Your task to perform on an android device: Today, I want to order Fish and Chips for my family, so open the Deliveroo app and search for Fish and Chips in restaurants.
Image 0: 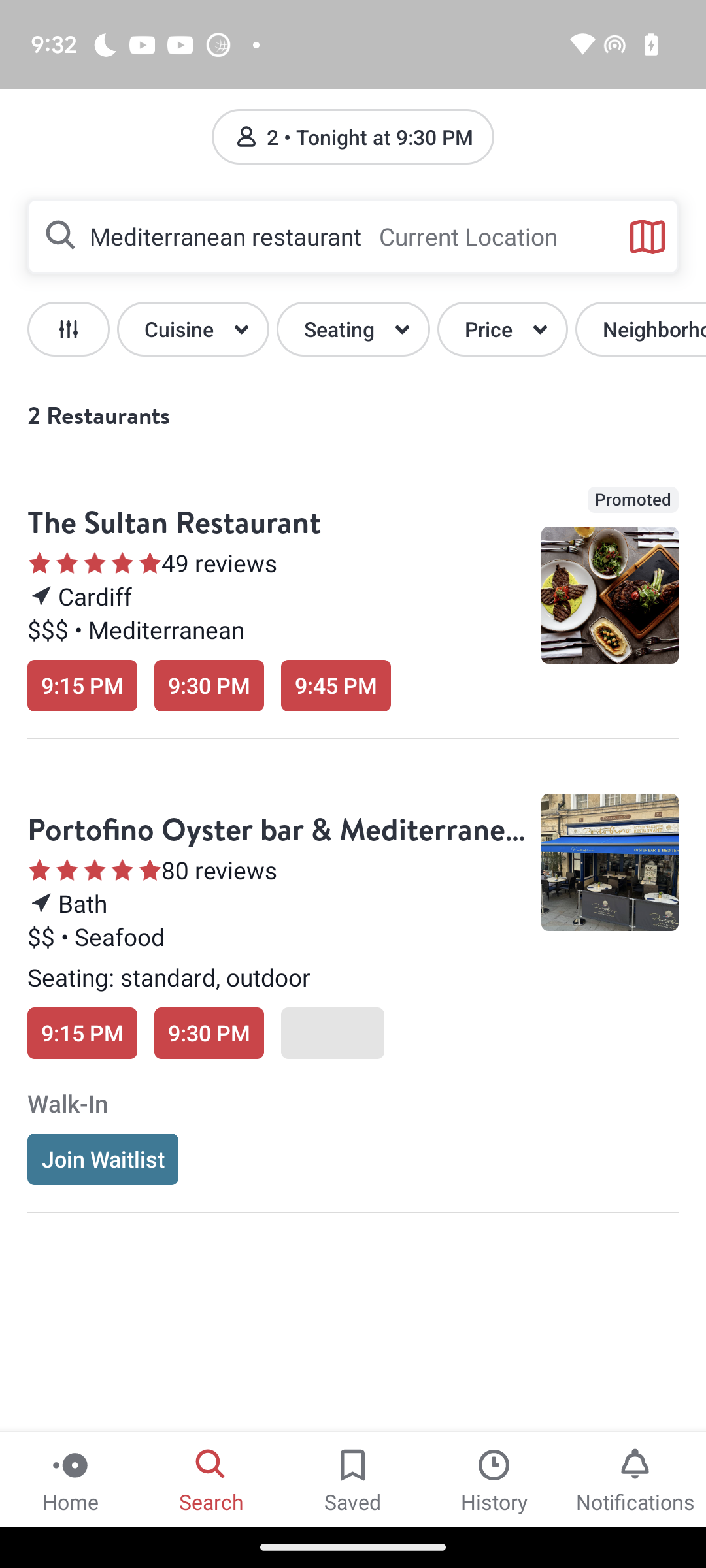
Open Deliveroo app 
Step 0: open app "Deliveroo"
Image 1: 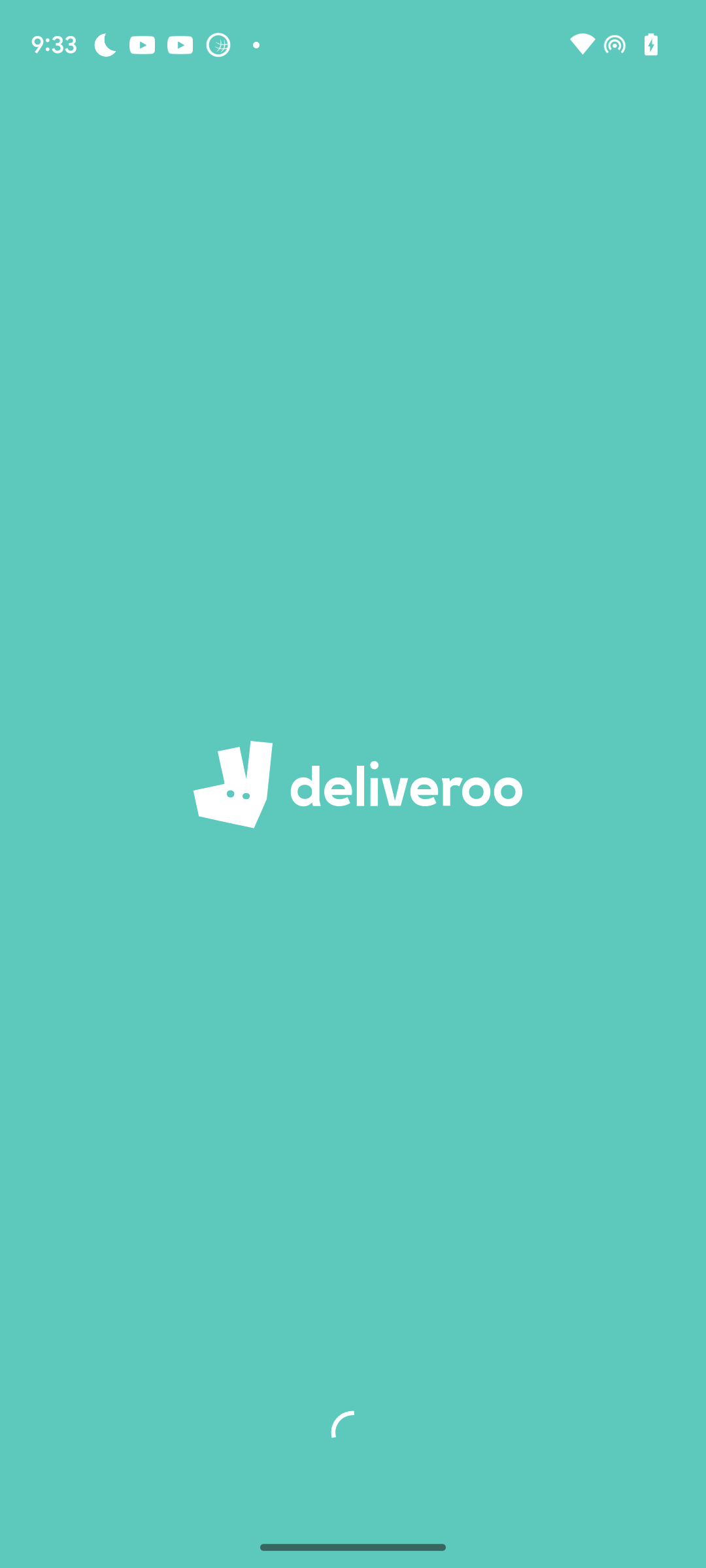
Open Deliveroo app 
Step 1: wait
Image 2: 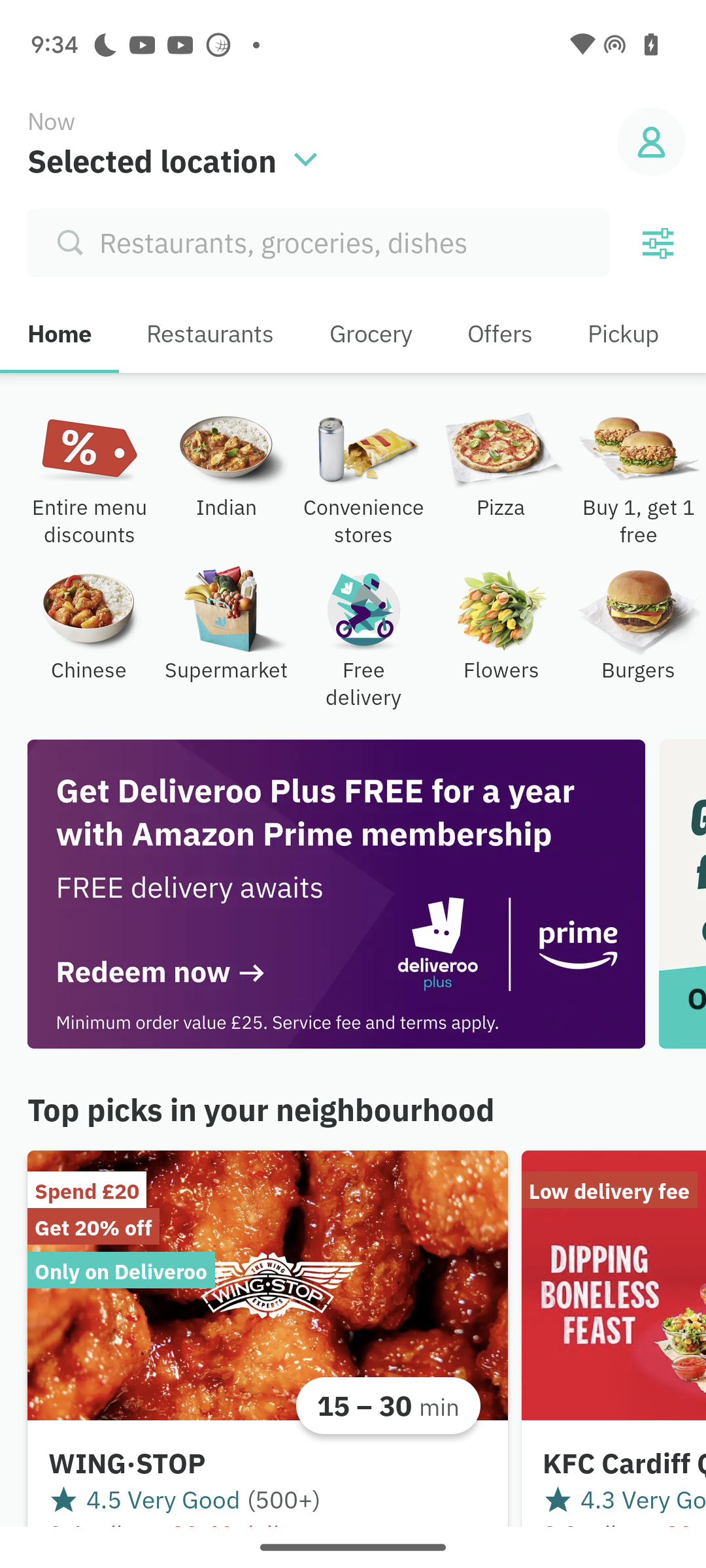
Click on the search bar at the top of the screen
Step 2: click (318, 242)
Image 4: 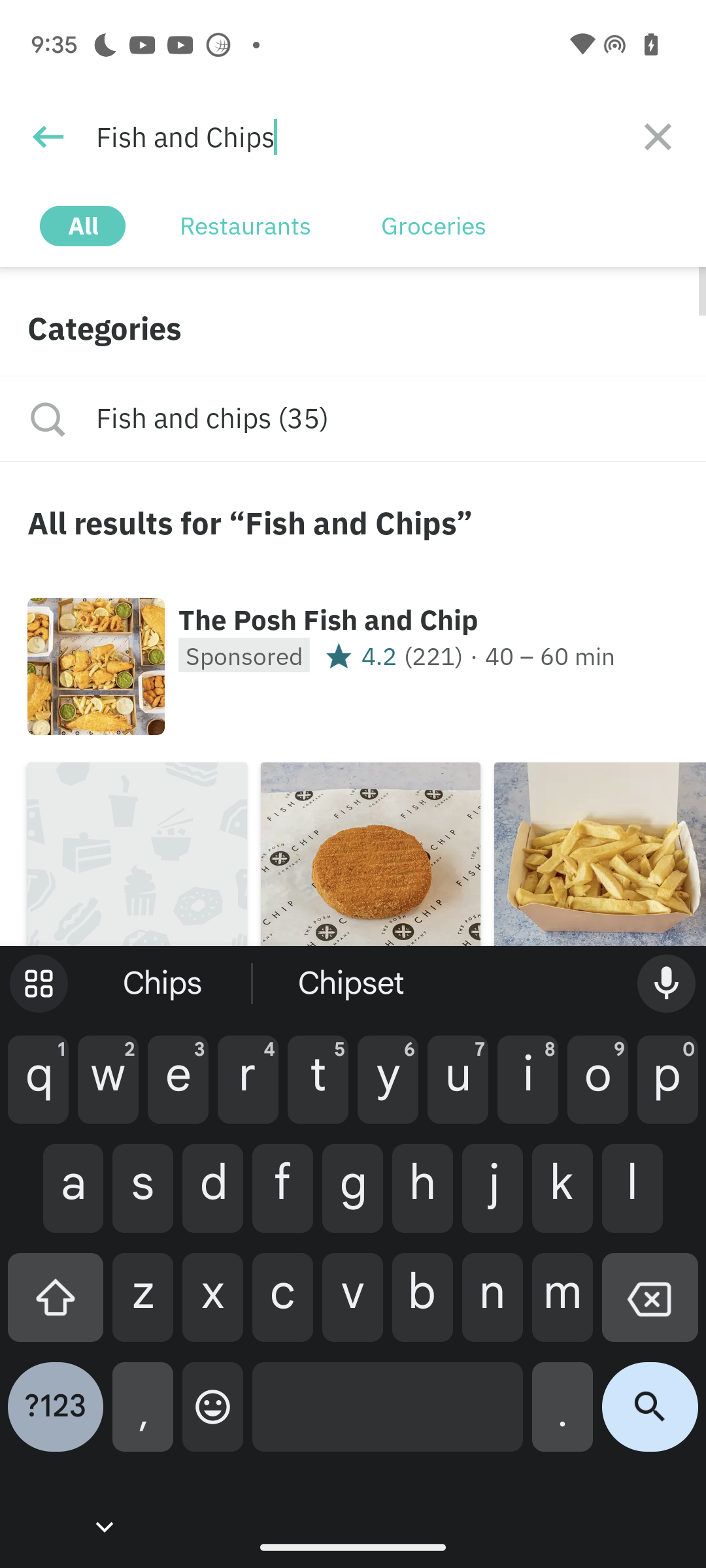
Click on the restaurants option
Step 4: click (245, 224)
Image 5: 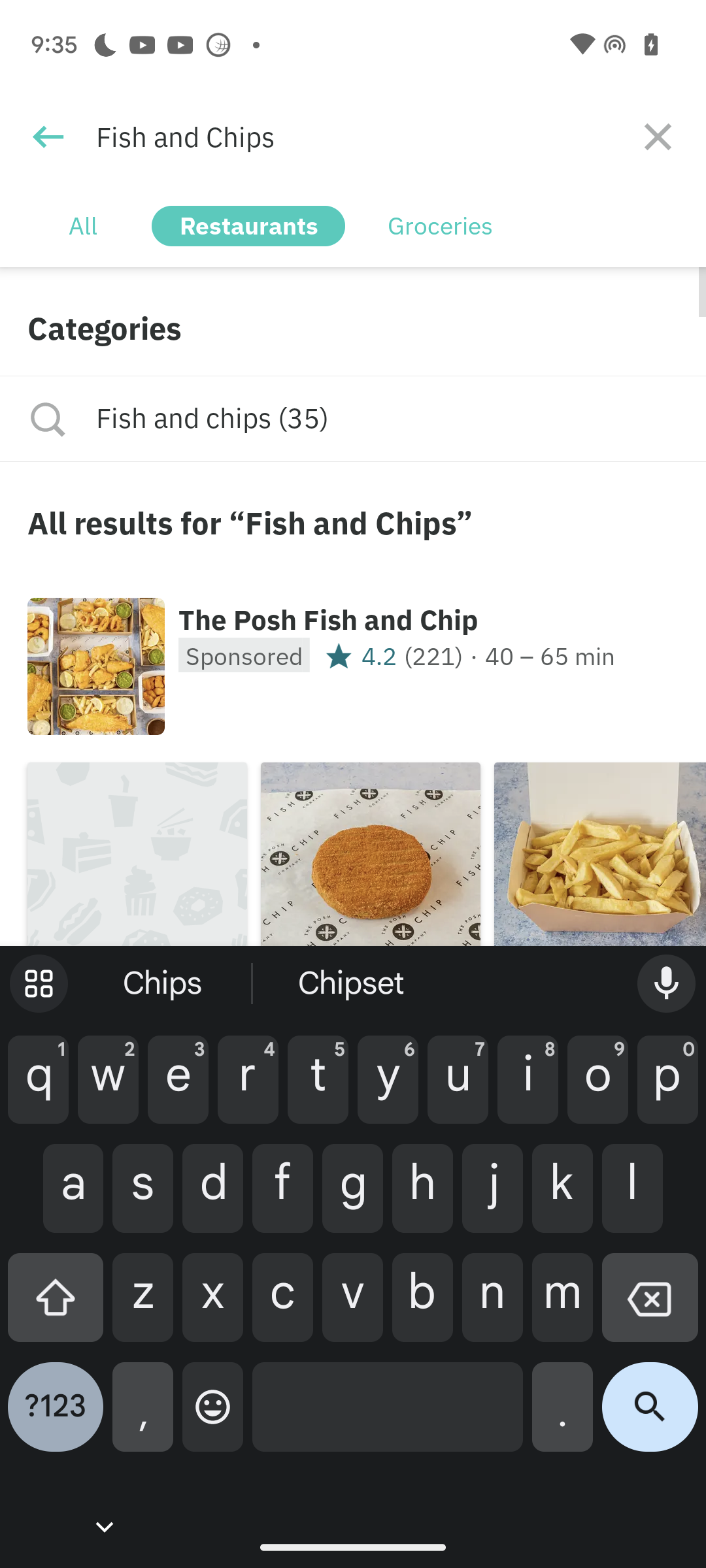
Click on the restaurants option
Step 5: click (248, 223)
Image 6: 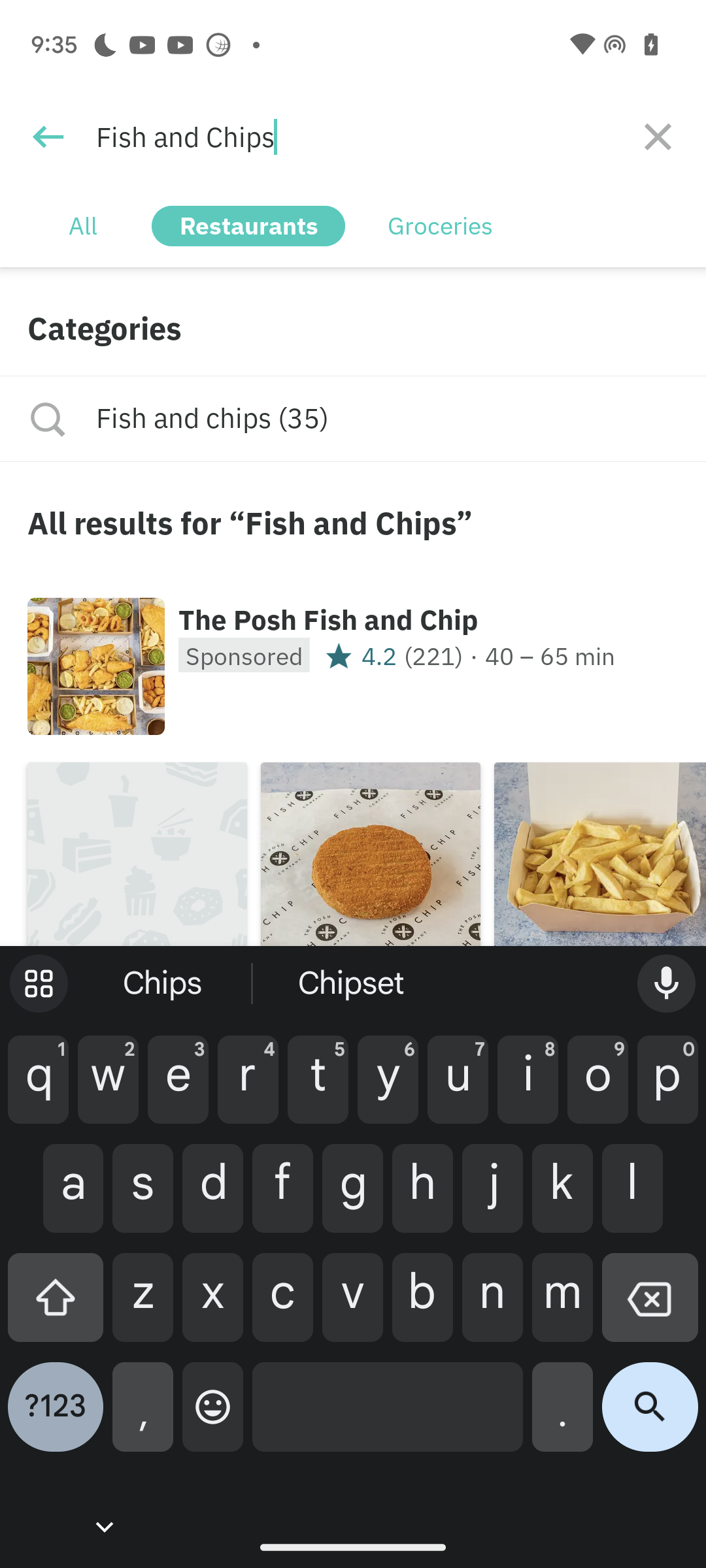
Click on the restaurants option
Step 6: wait